Your task to perform on an android device: Star the latest email from Victor Jones, as it is an important mail for me.
Image 0: 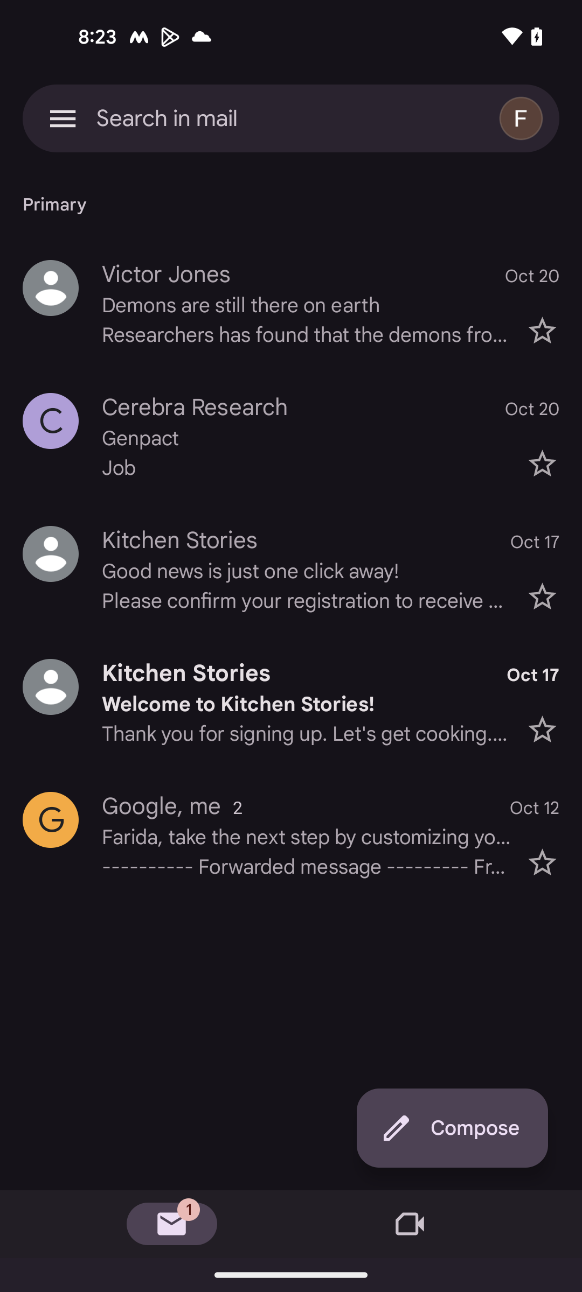
Go back to the previous screen
Step 0: press back button